Your task to perform on an android device: I want to gift a pair of sneakers to my friend Daniel on his birthday. Search for men's sneakers shoes in the Groupon app.
Image 0: 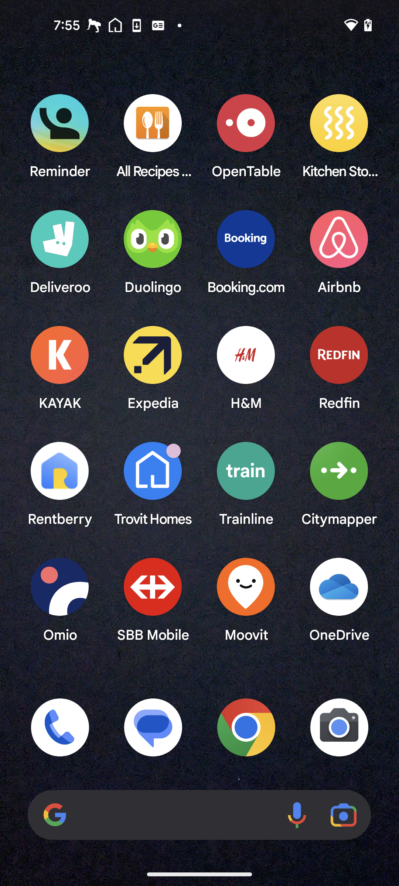
Open the Groupon app
Step 0: open app "Groupon"
Image 1: 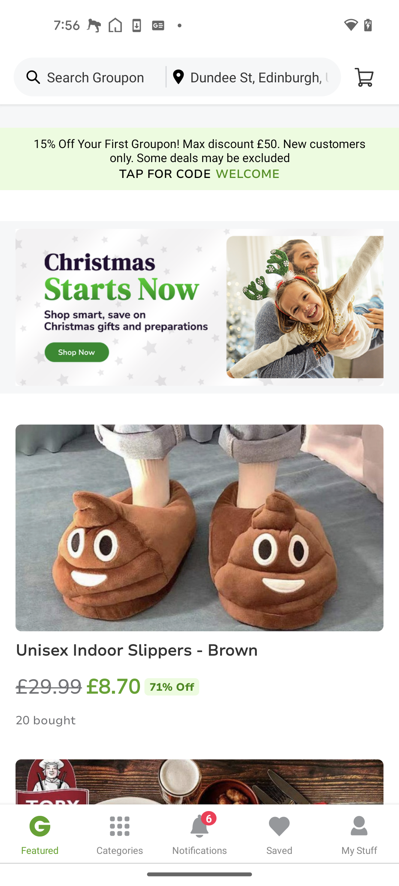
Go to the search bar at the top of the screen
Step 1: click (104, 77)
Image 2: 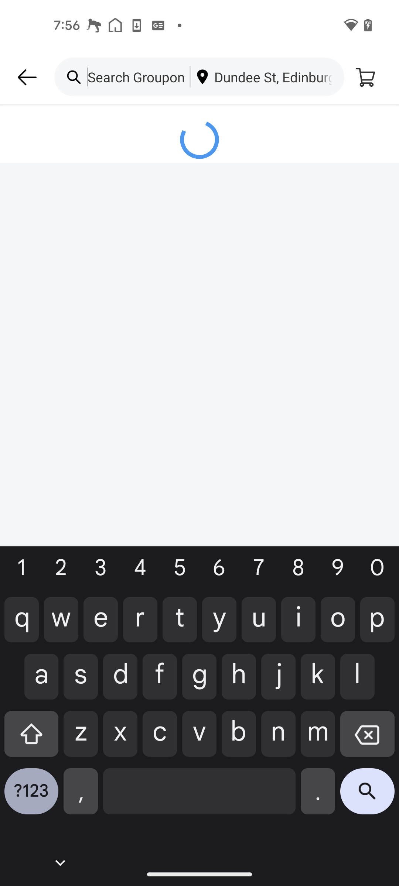
Type men's sneaker in the search bar
Step 2: wait
Image 3: 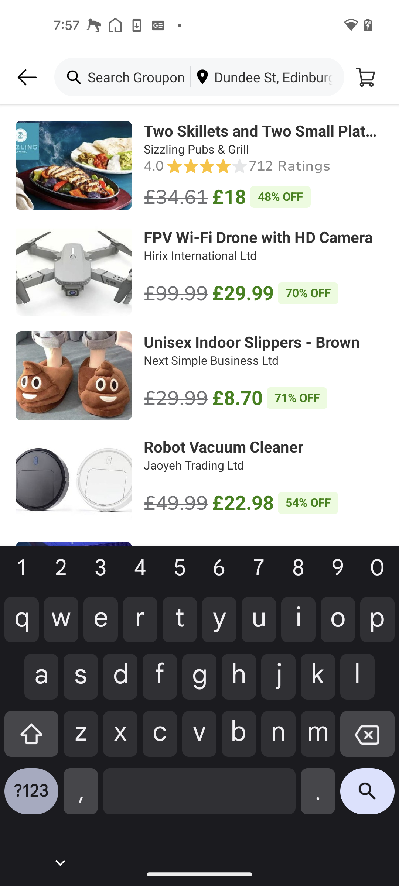
Type men's sneaker in the search bar
Step 3: type "men's sneaker"
Image 4: 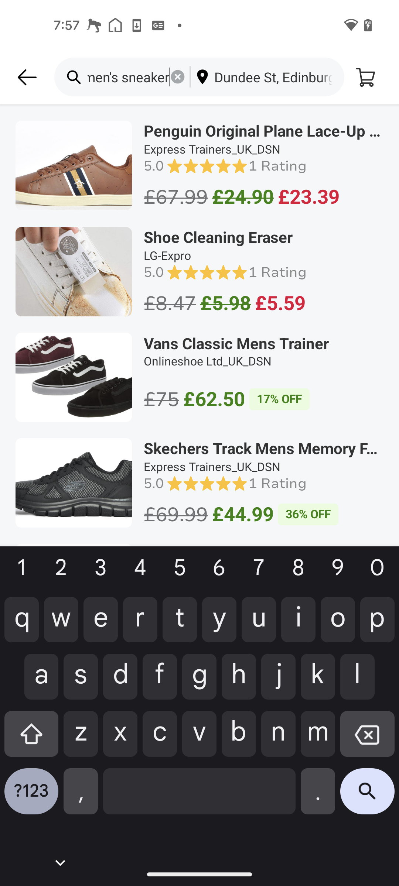
Click on the search button in the keyboard
Step 4: click (367, 797)
Image 5: 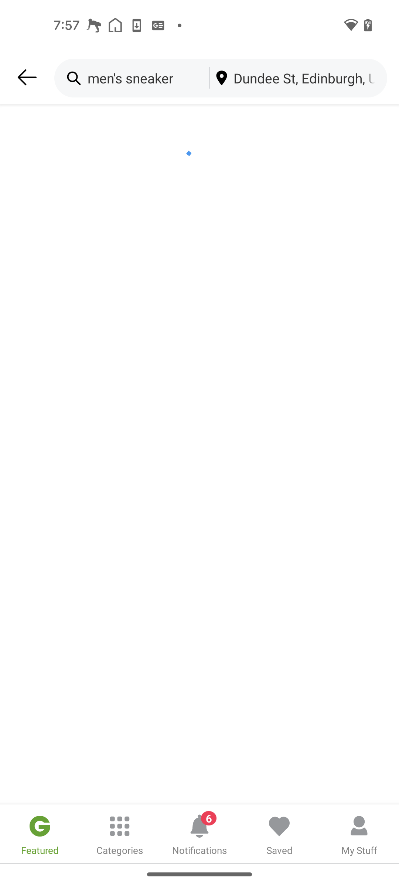
Click on the search button in the keyboard
Step 5: wait